Your task to perform on an android device: I want to change the theme so that I can read books properly.
Image 0: 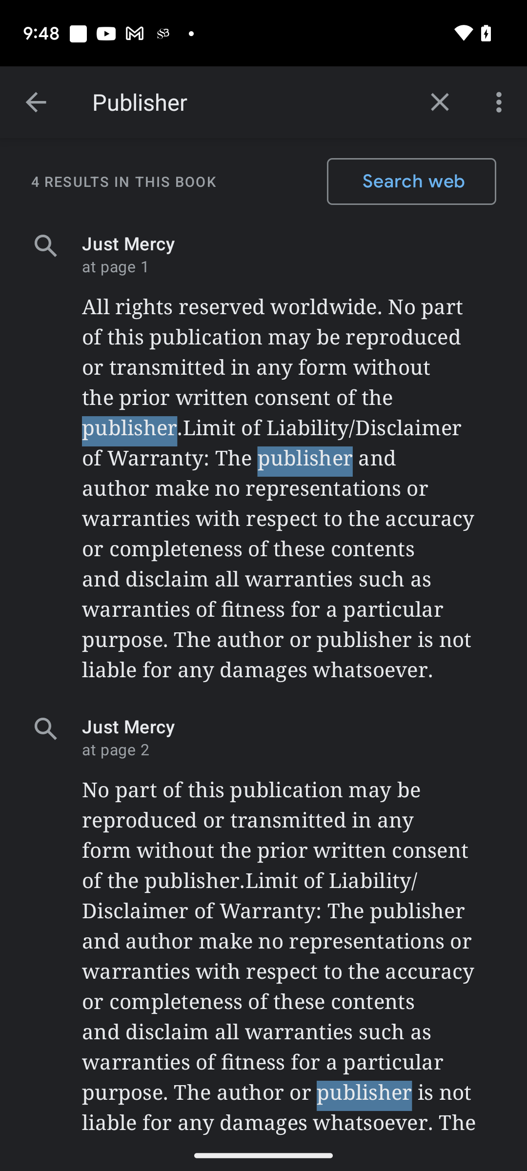
Click on the Back icon on the top left corner of the screen.
Step 0: click (36, 102)
Image 1: 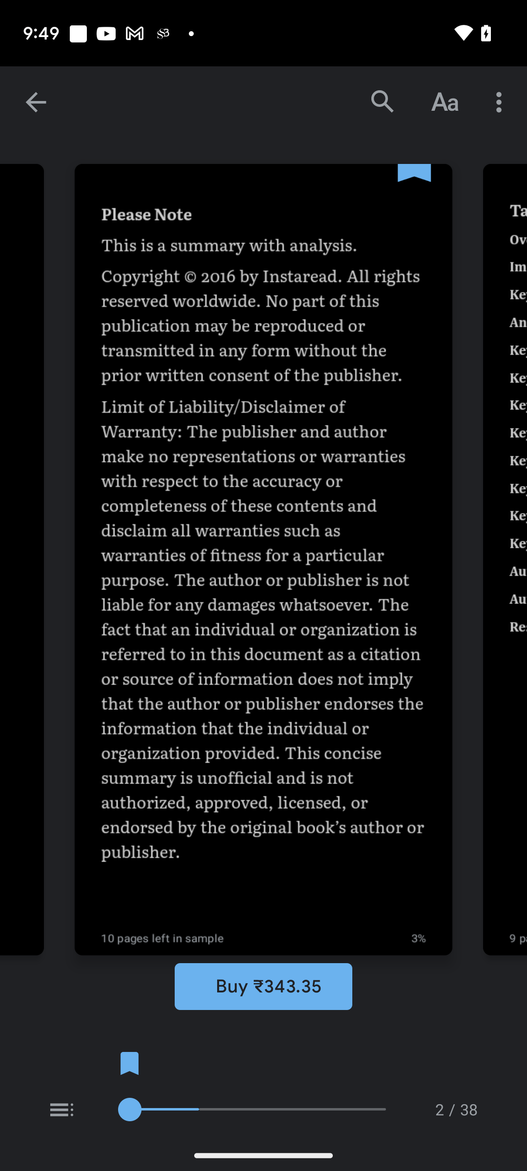
Click on Aa icon on the screen.
Step 1: click (445, 102)